Your task to perform on an android device: I need to replace the damaged torch light, so I want to search for torch light in the flipkart app.
Image 0: 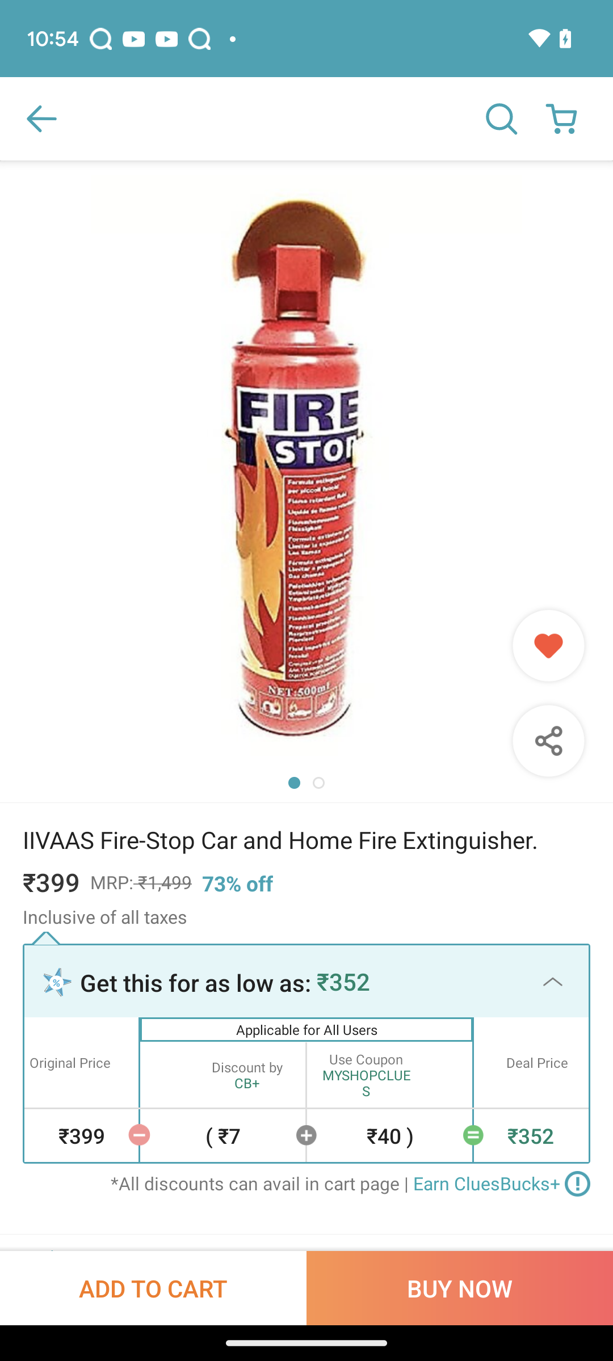
open flipkart app
Step 0: open app "Flipkart"
Image 1: 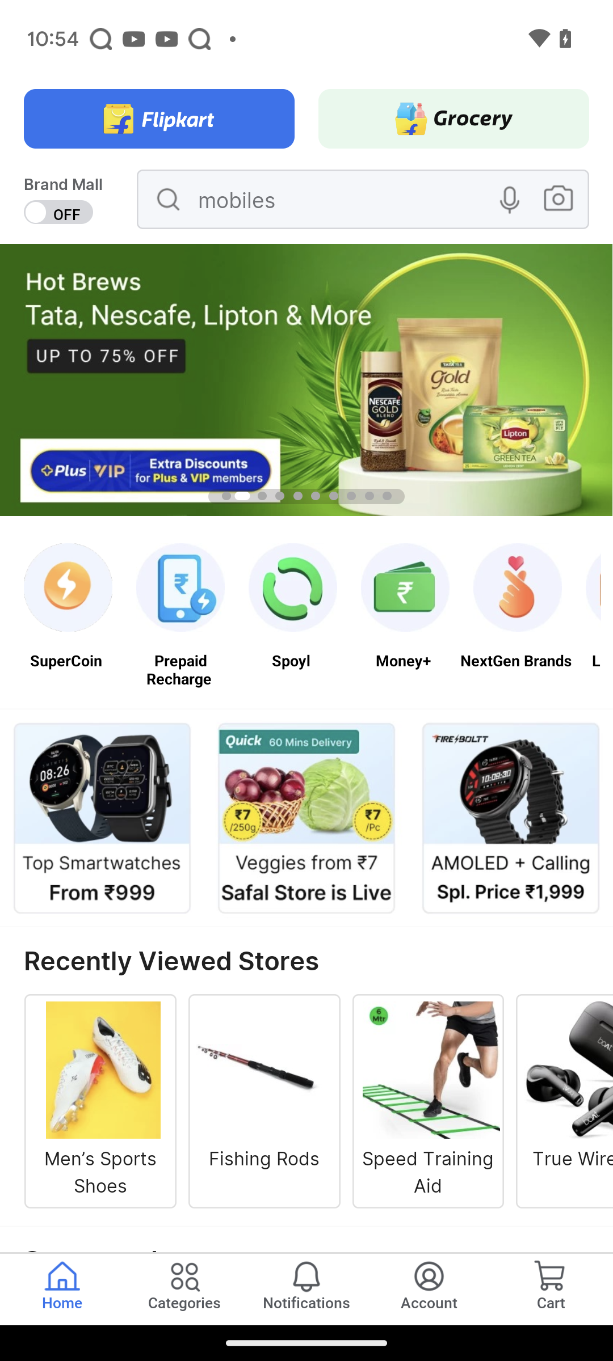
click on the search textbox at the top of the screen
Step 1: click (345, 199)
Image 2: 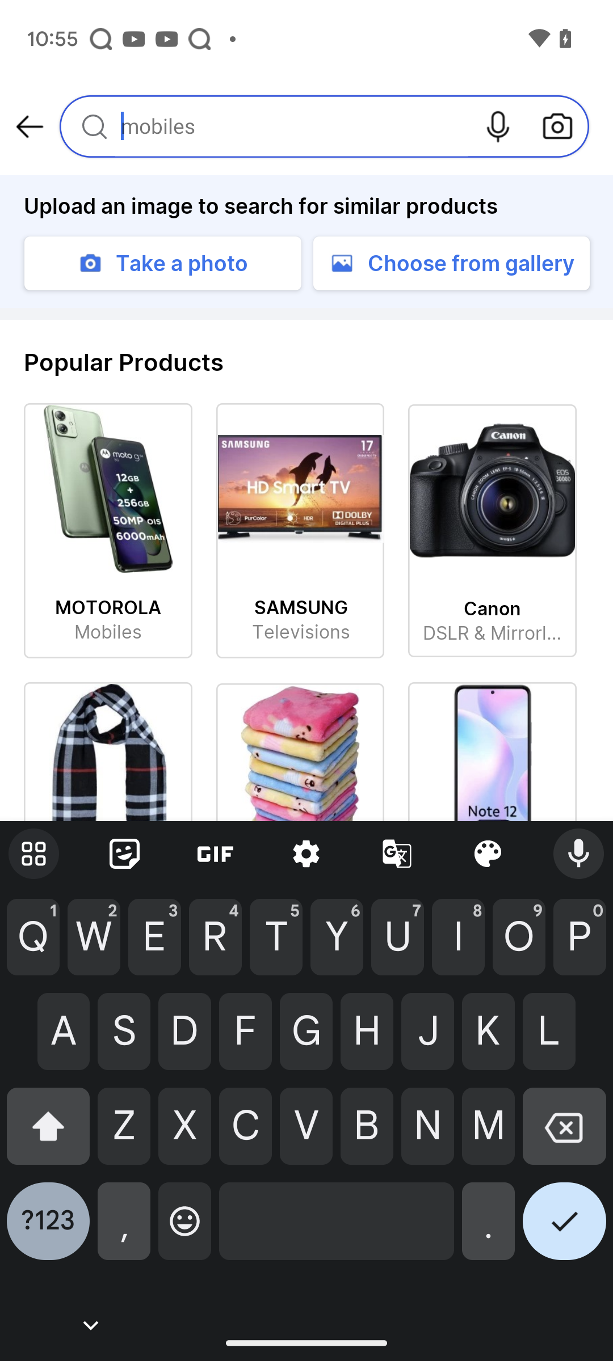
Enter torch light in the textbox
Step 2: type "Torch light"
Image 3: 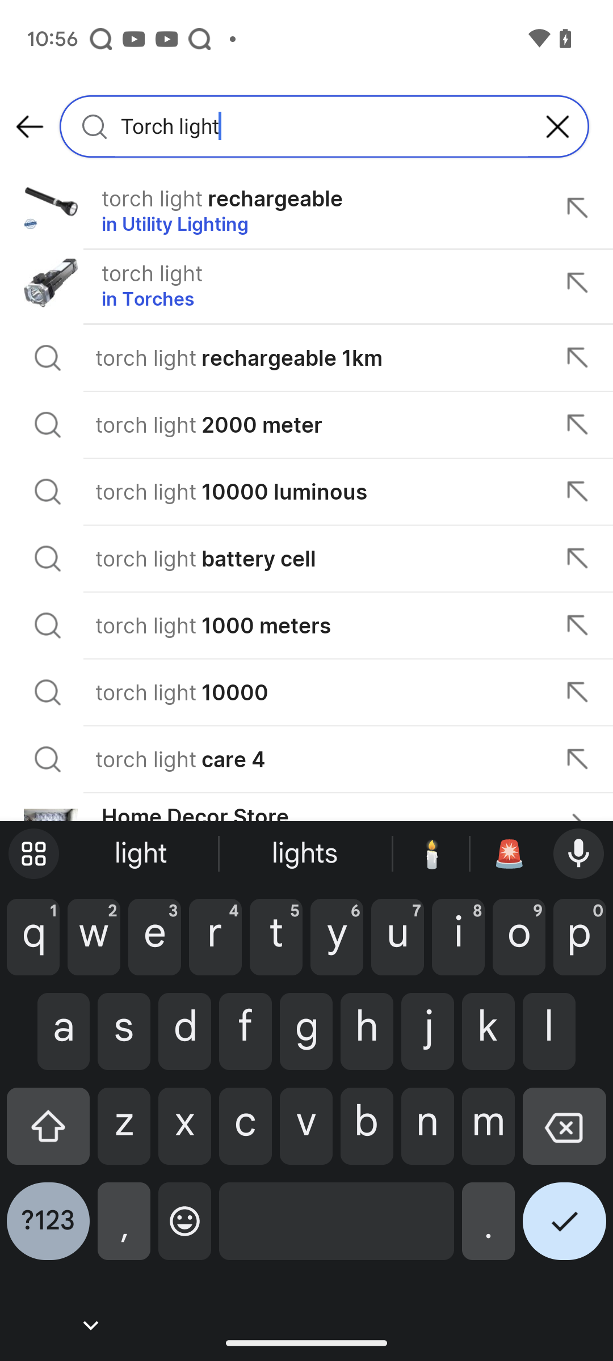
Click on the second search result
Step 3: click (152, 299)